Your task to perform on an android device: I want to buy a pair of Formal shoes for party purpose, so search for a pair of Formal shoes for me in the ASOS app.
Image 0: 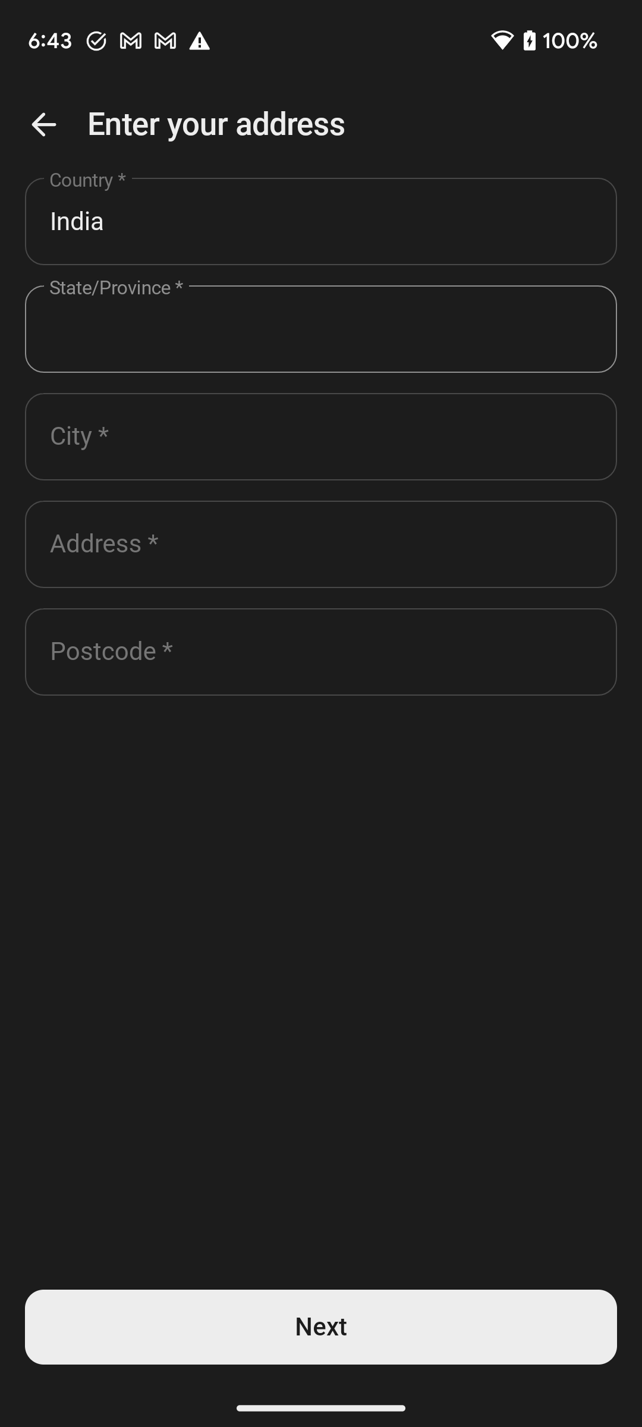
Open the ASOS app.
Step 0: open app "ASOS"